Your task to perform on an android device: In the PlantIn app, I want to create a garden plan to grow a Ming Aralia  plant also mentioning their water , temperature, light and humidity required to grow them.
Image 0: 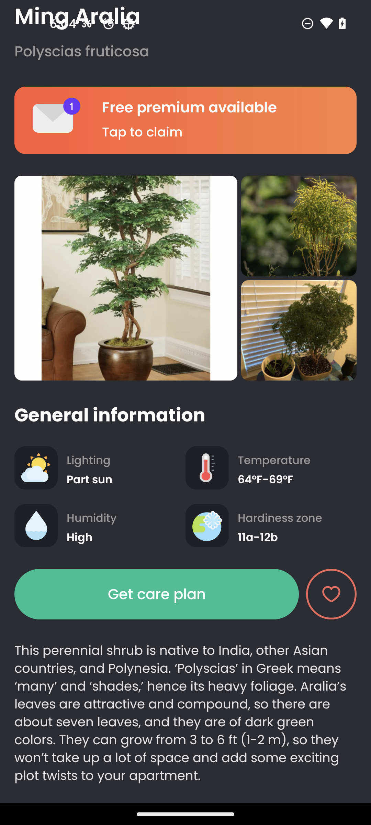
Click on the Get care plan tab 
Step 0: click (157, 594)
Image 1: 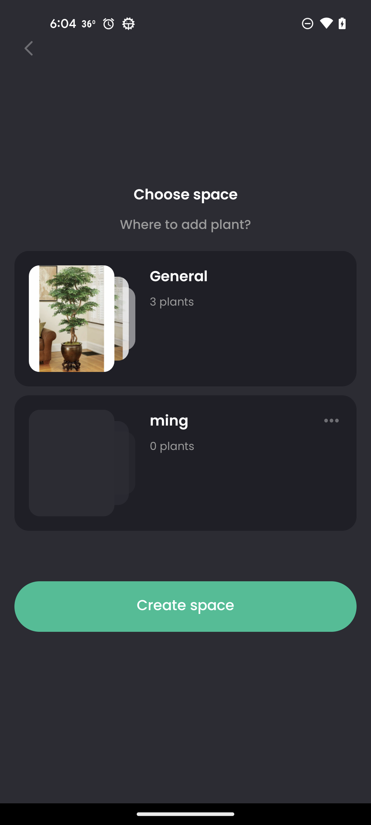
Click on the General tab 
Step 1: click (185, 318)